Your task to perform on an android device: Search for the author in the book.
Image 0: 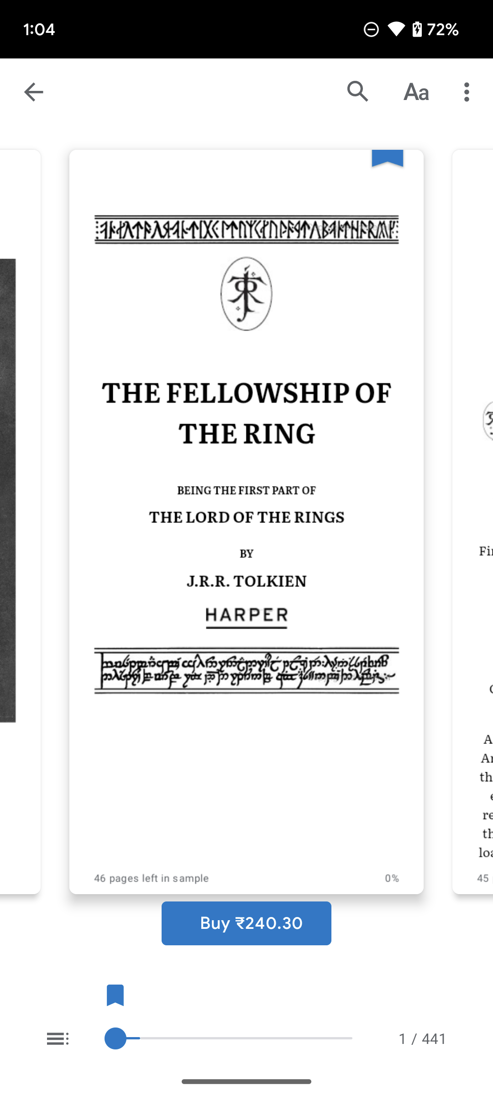
Click on the search icon on the top of the screen.
Step 0: click (358, 92)
Image 1: 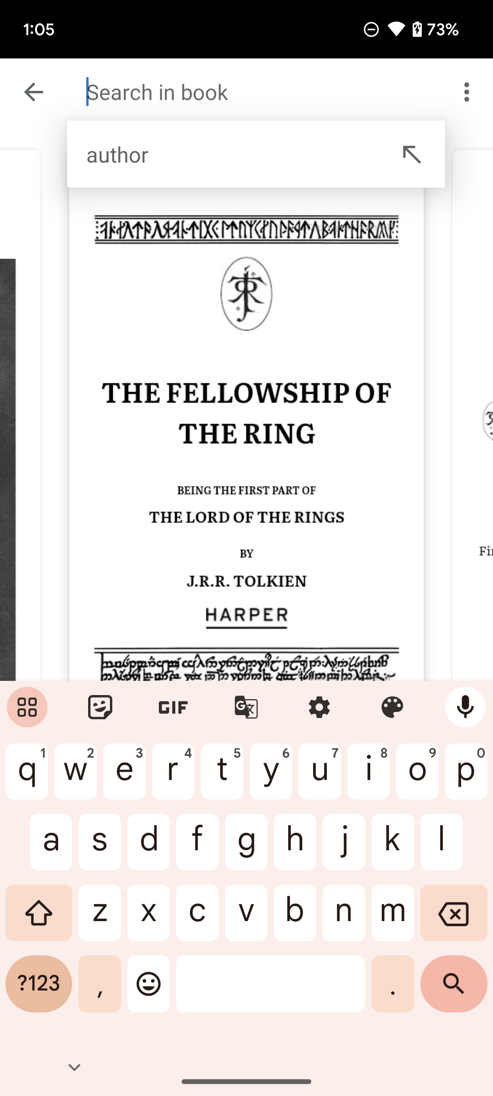
Click on the author icon on the screen.
Step 1: click (227, 154)